Your task to perform on an android device: Change the speed from normal to 2x of the stock market tips video by Yatharth Dass to save time on the Vimeo app.
Image 0: 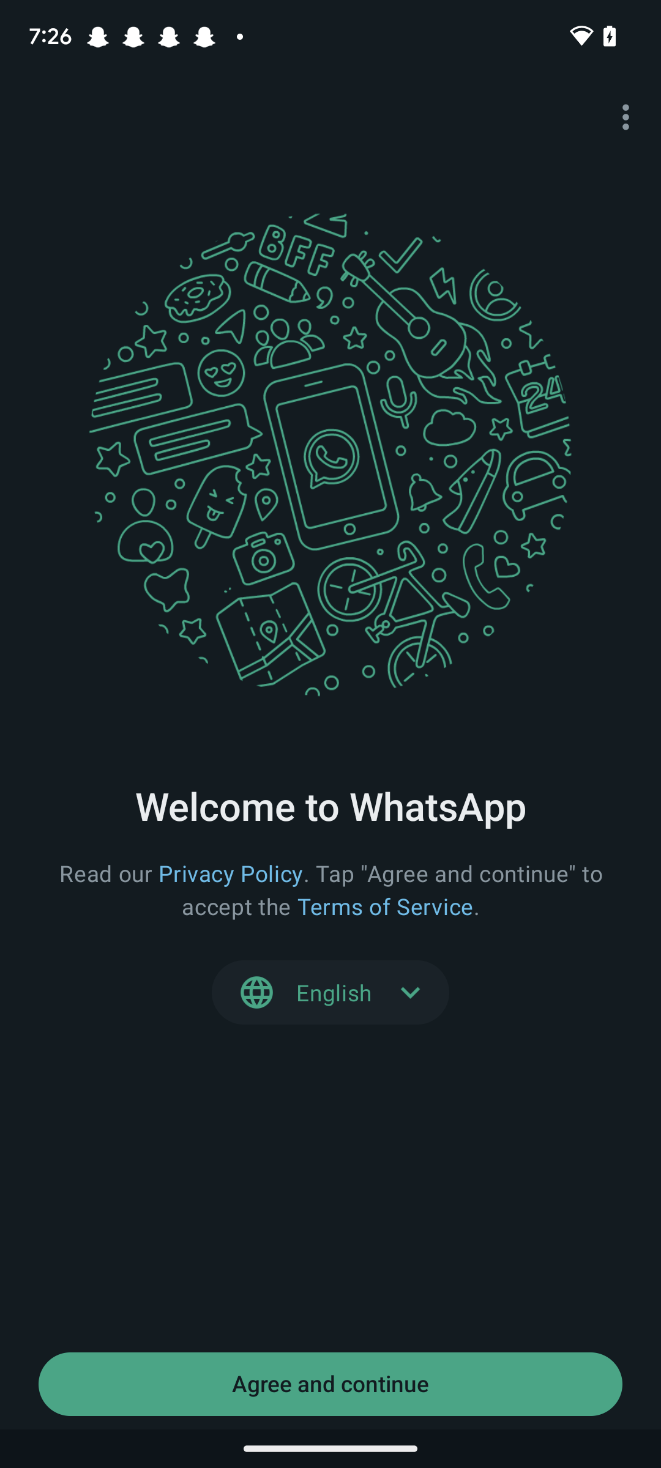
Scroll left on the right side of the screen
Step 0: scroll right
Image 2: 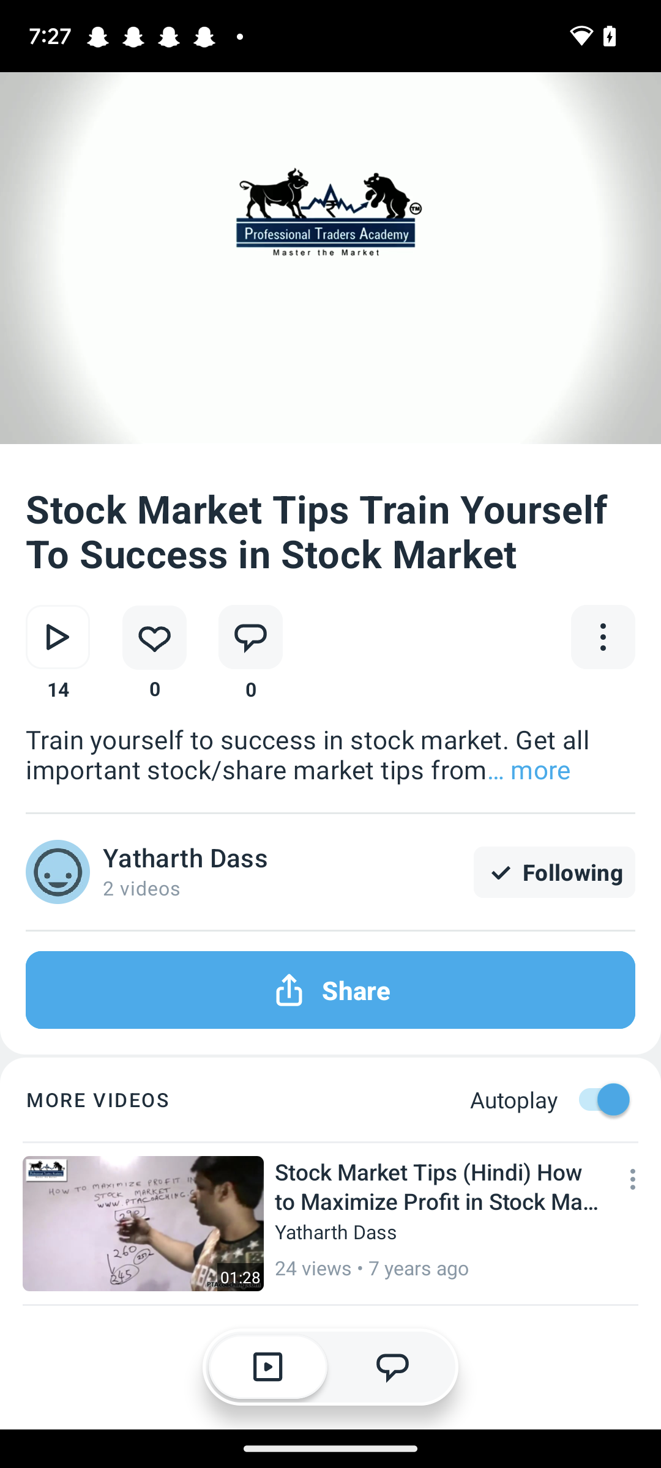
Click on the video at the top of the screen
Step 2: click (462, 332)
Image 3: 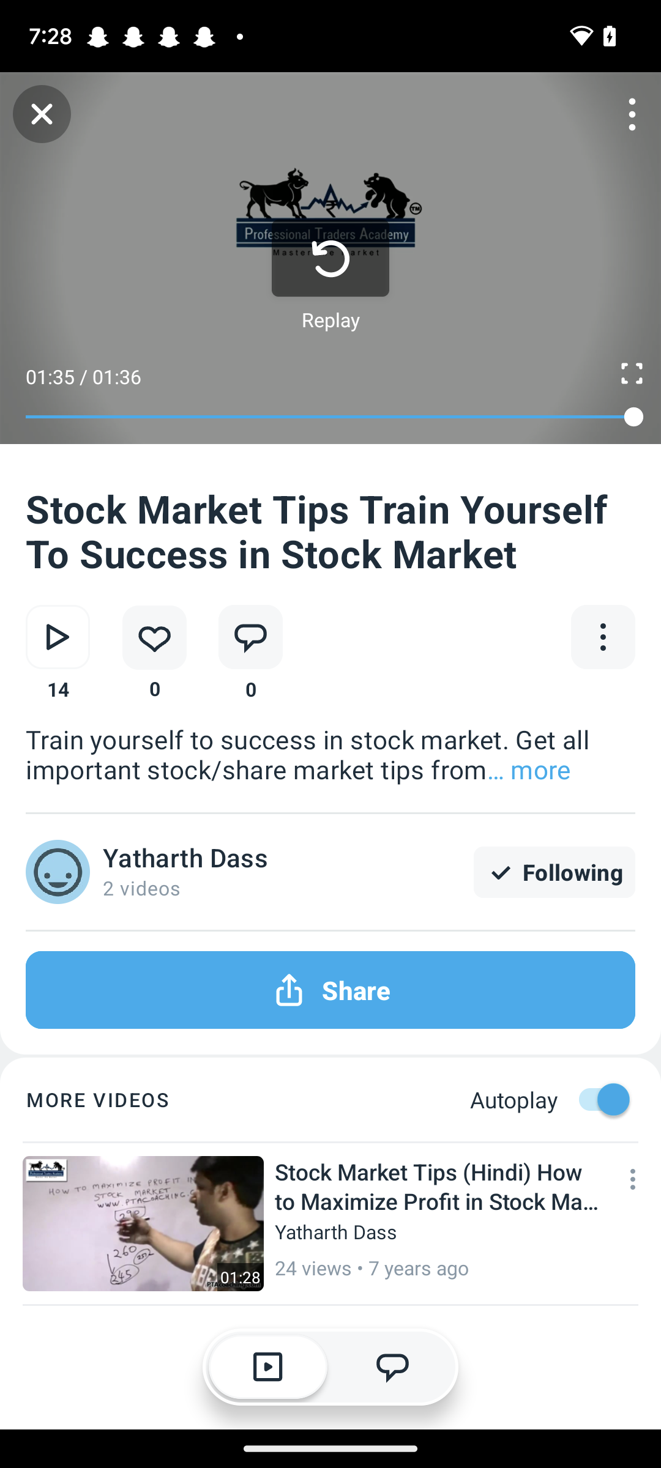
Click on ellipsis icon at the top right corner of the screen
Step 3: click (641, 119)
Image 4: 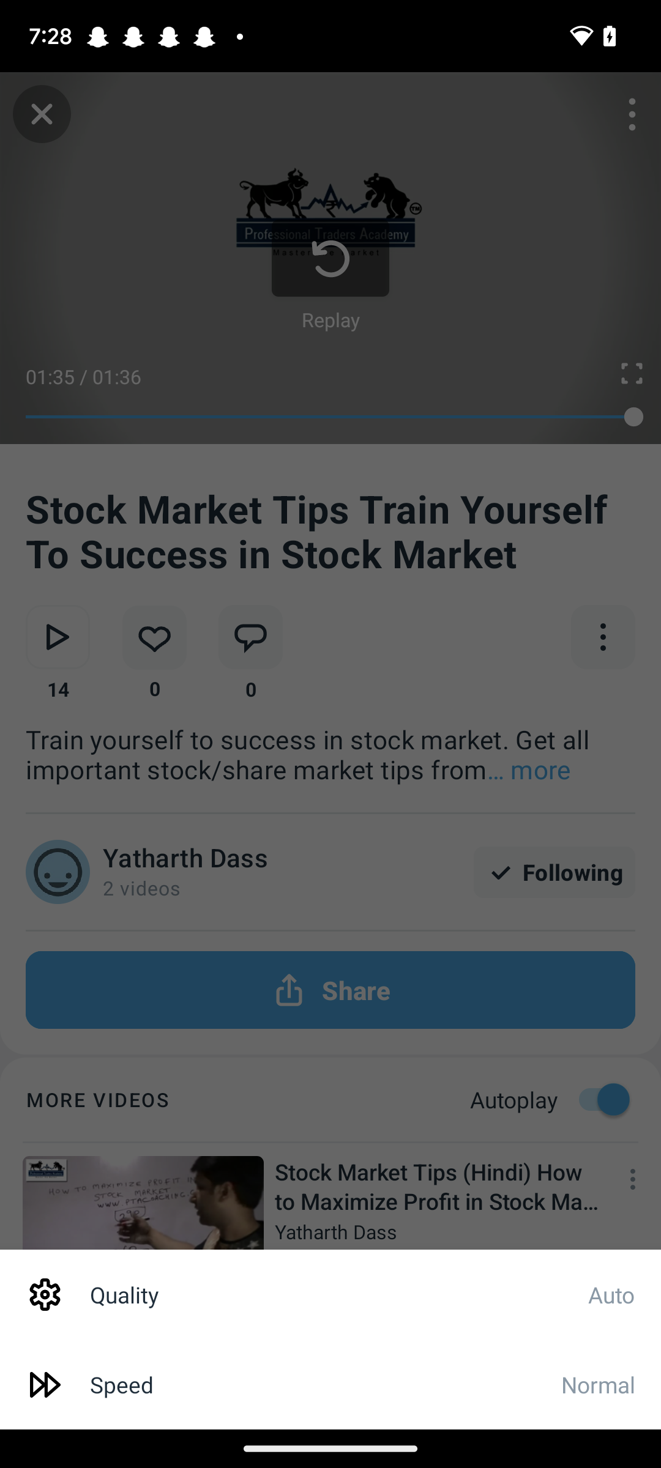
Click on Speed at the bottom of the screen
Step 4: click (325, 1384)